Your task to perform on an android device: I require size 9 lace-up shoes; therefore, search for them on the Amazon app.
Image 0: 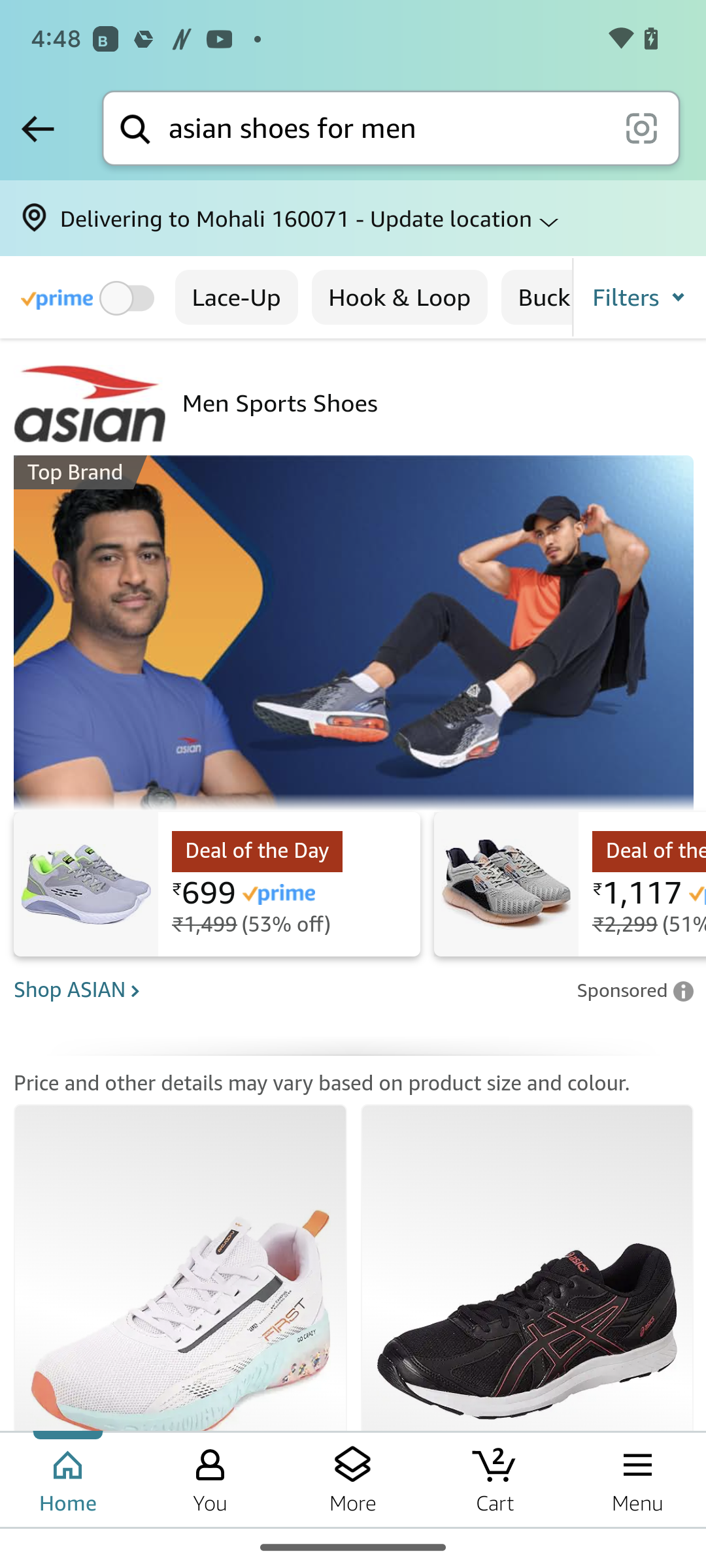
Click on Filters at the top right corner of the screen.
Step 0: click (639, 297)
Image 1: 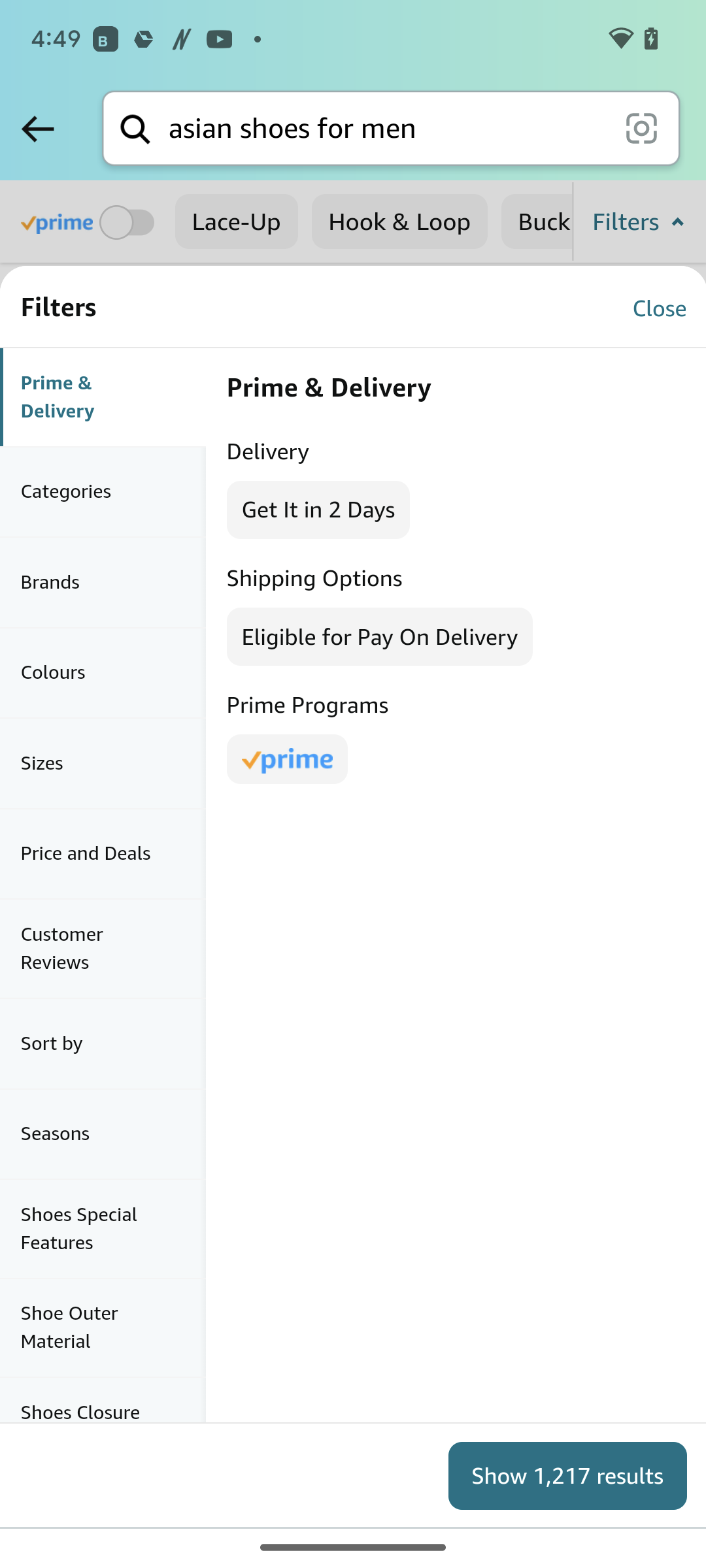
Click on sizes on the left side of the screen.
Step 1: click (103, 763)
Image 2: 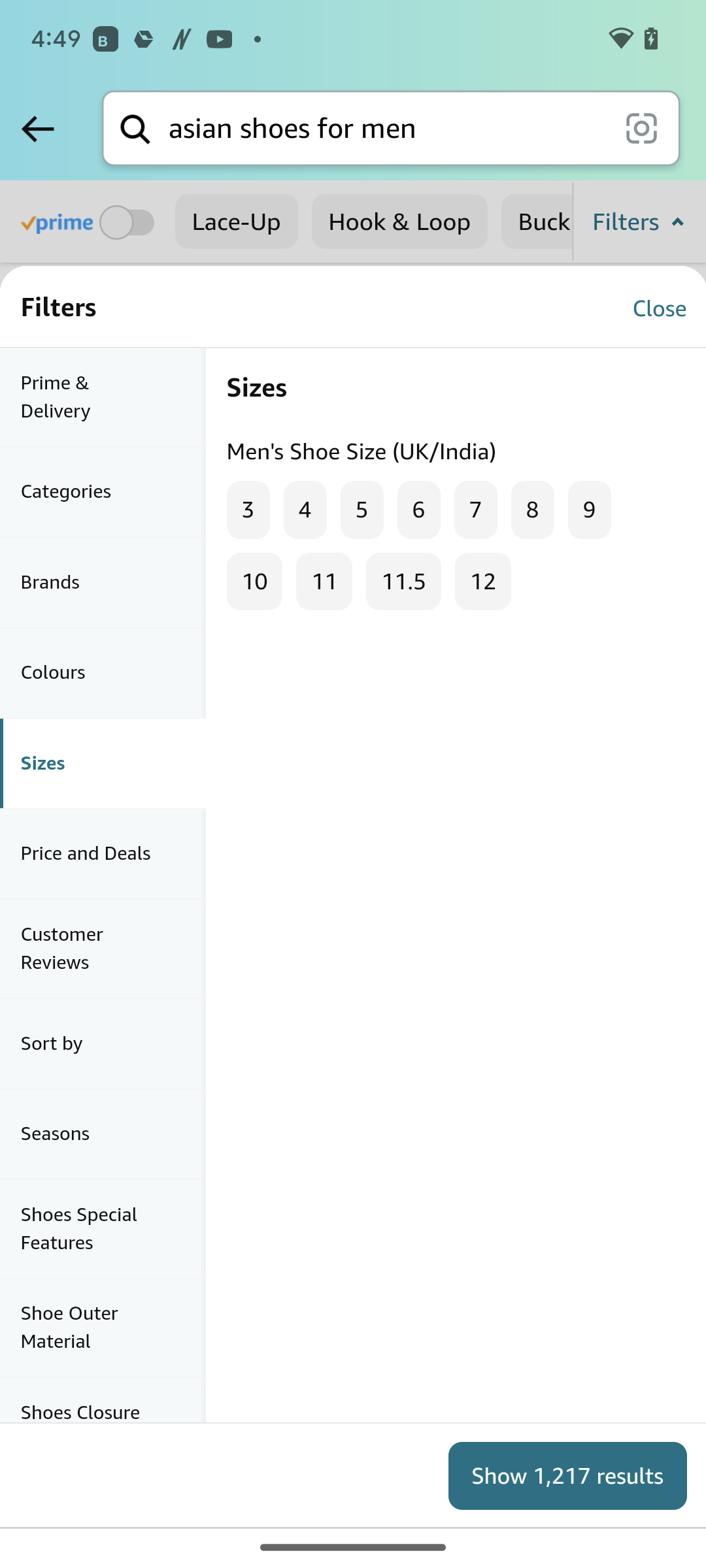
Click on number 9 in the middle of the screen.
Step 2: click (354, 855)
Image 3: 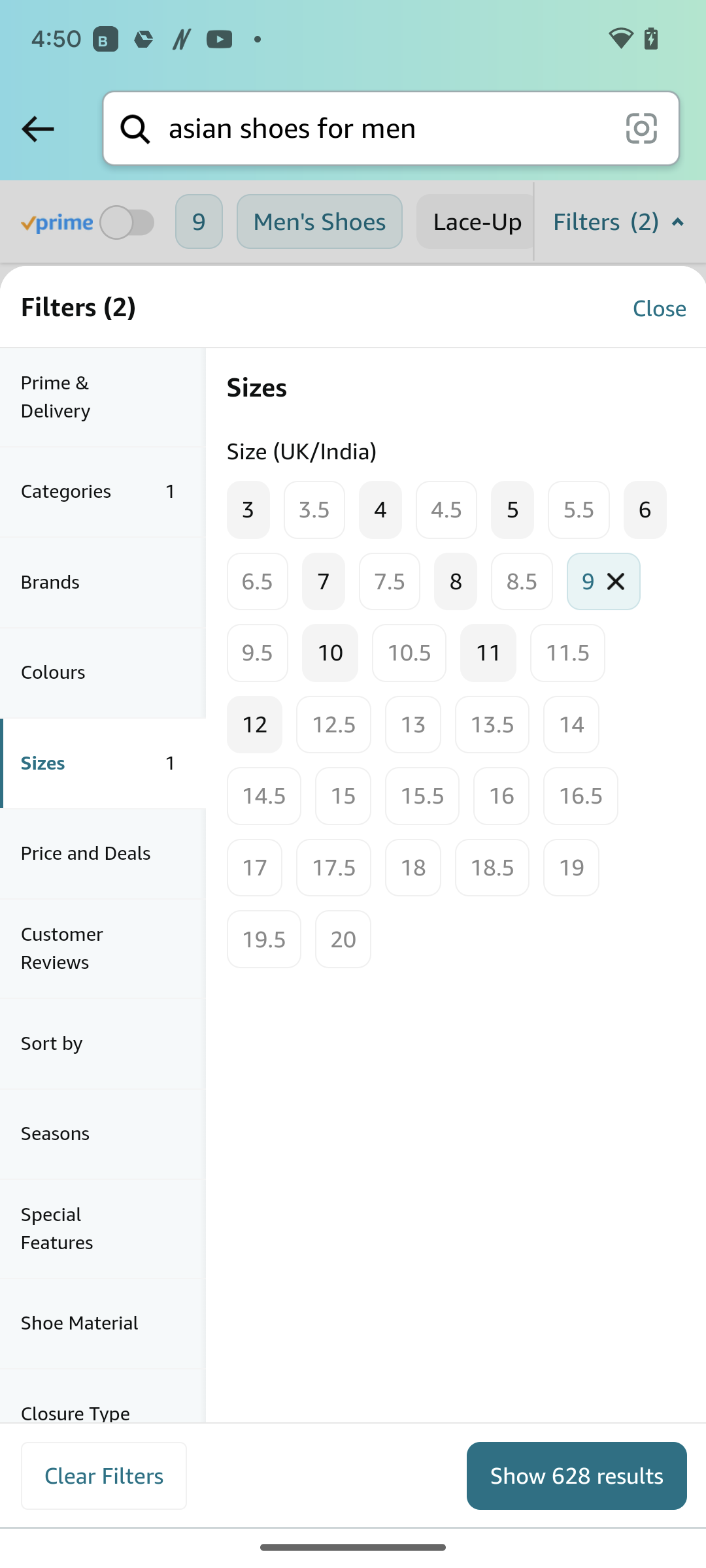
Click on show 628 results at the bottom right corner of the screen.
Step 3: click (577, 1475)